Your task to perform on an android device: I want to enhance the last photo taken, so apply the filter to the last photo taken in the Gallery app.
Image 0: 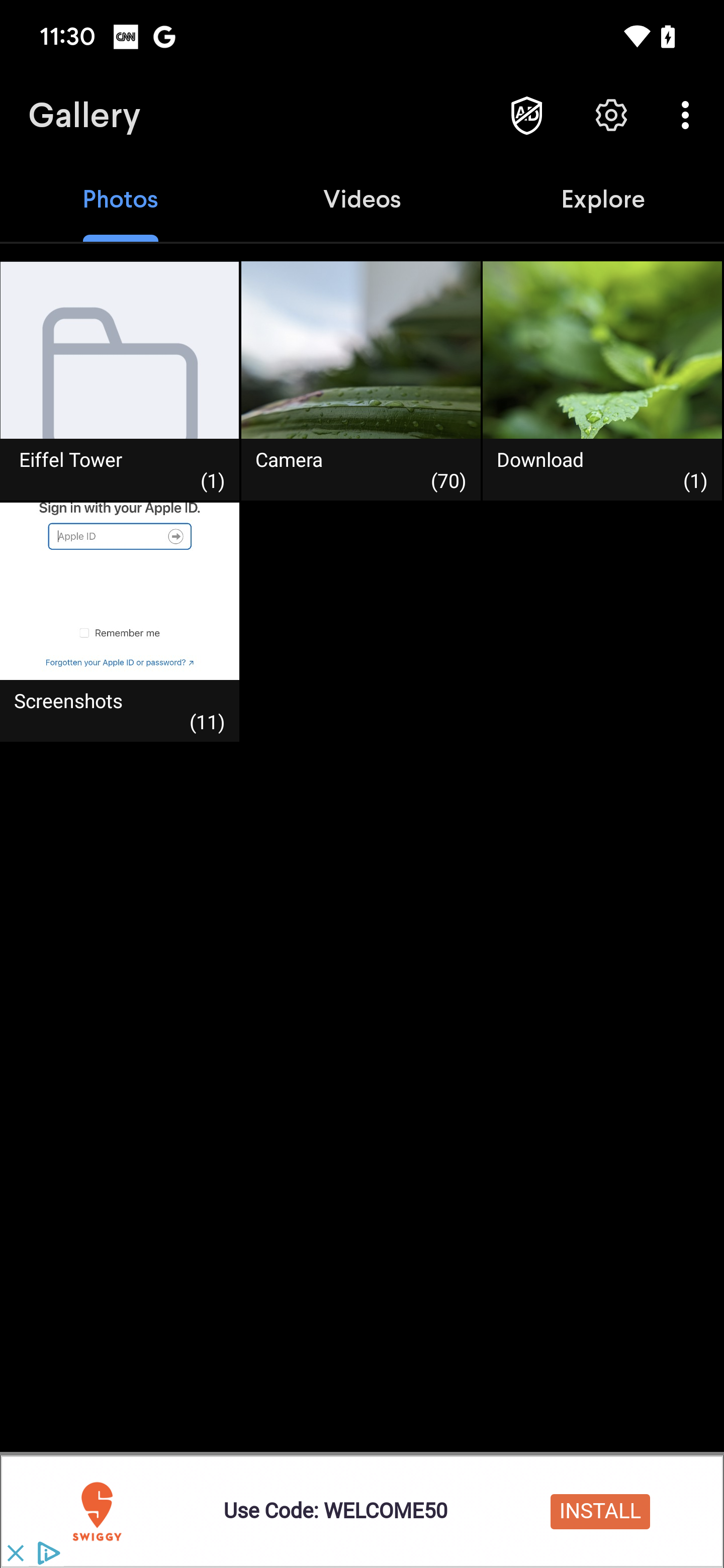
Click on the camera folder 
Step 0: click (298, 334)
Image 2: 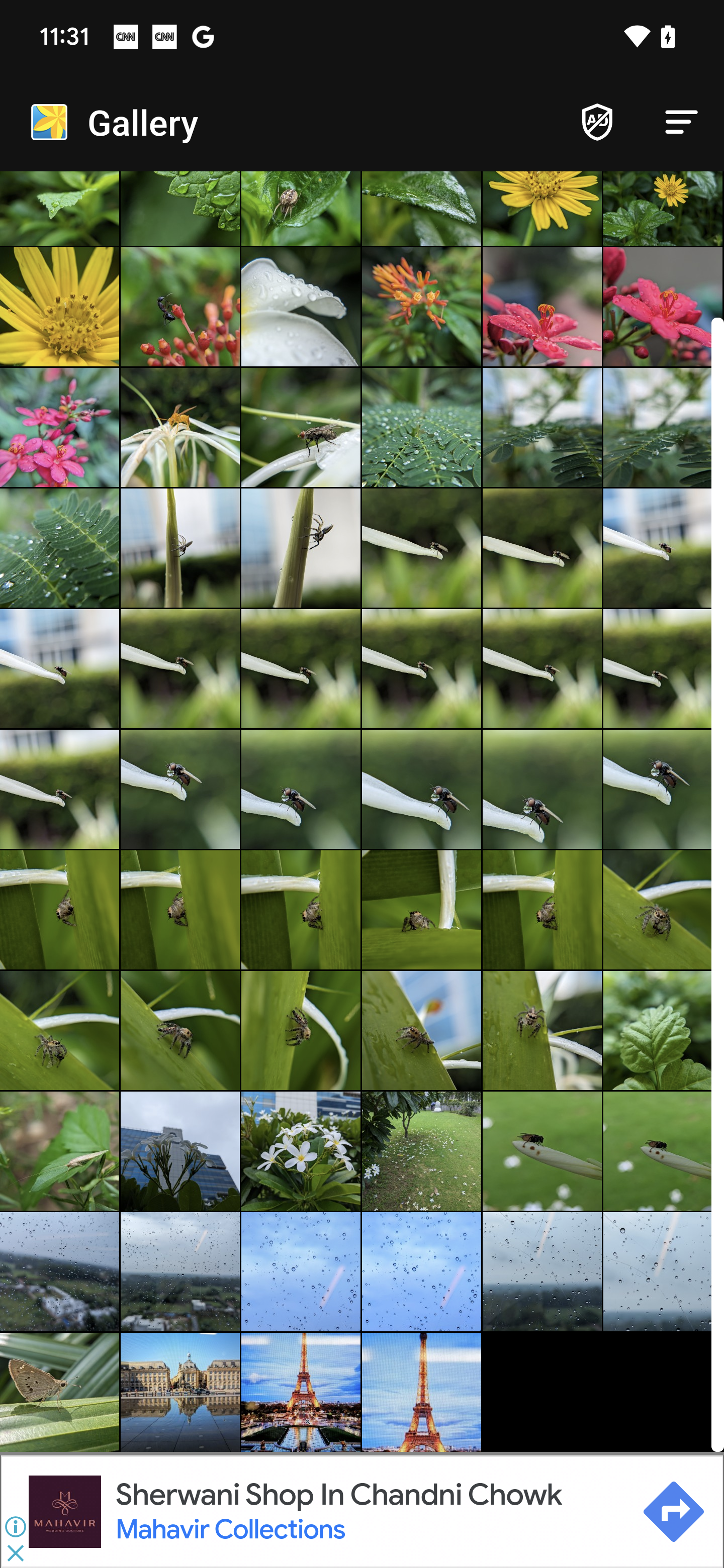
Click on the first image of the Eiffel Tower
Step 2: click (412, 1417)
Image 3: 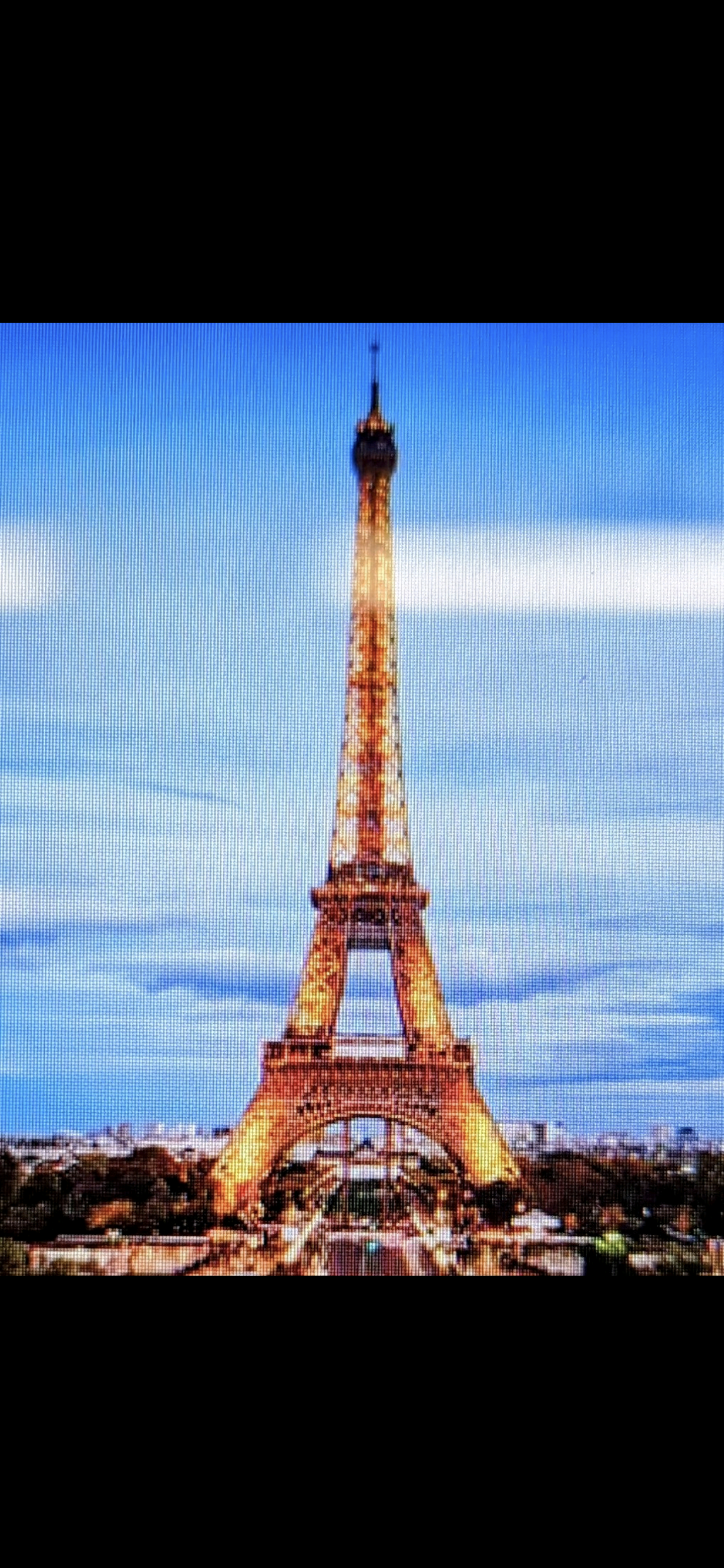
Click on the first image of the Eiffel Tower
Step 3: wait
Image 4: 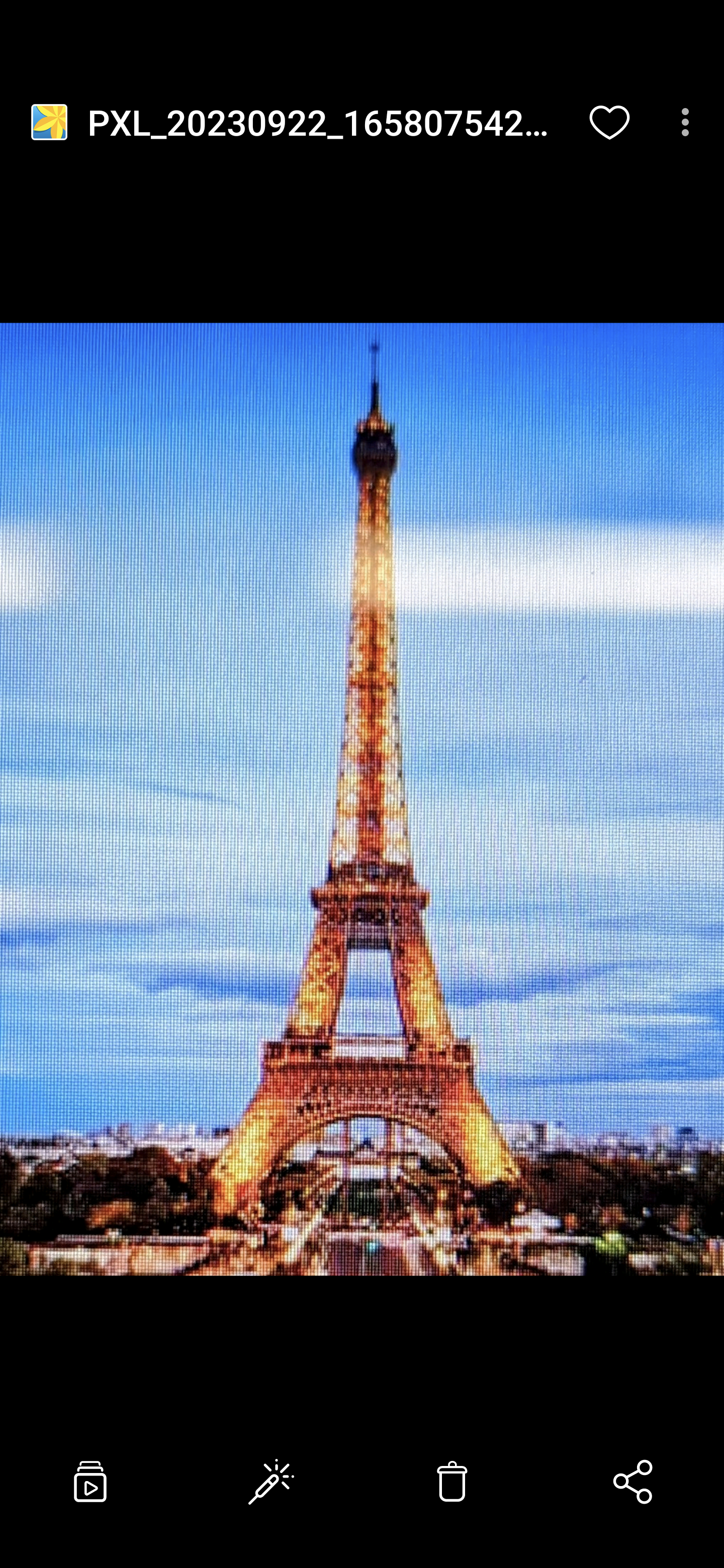
Click on the edit option 
Step 4: click (272, 1476)
Image 5: 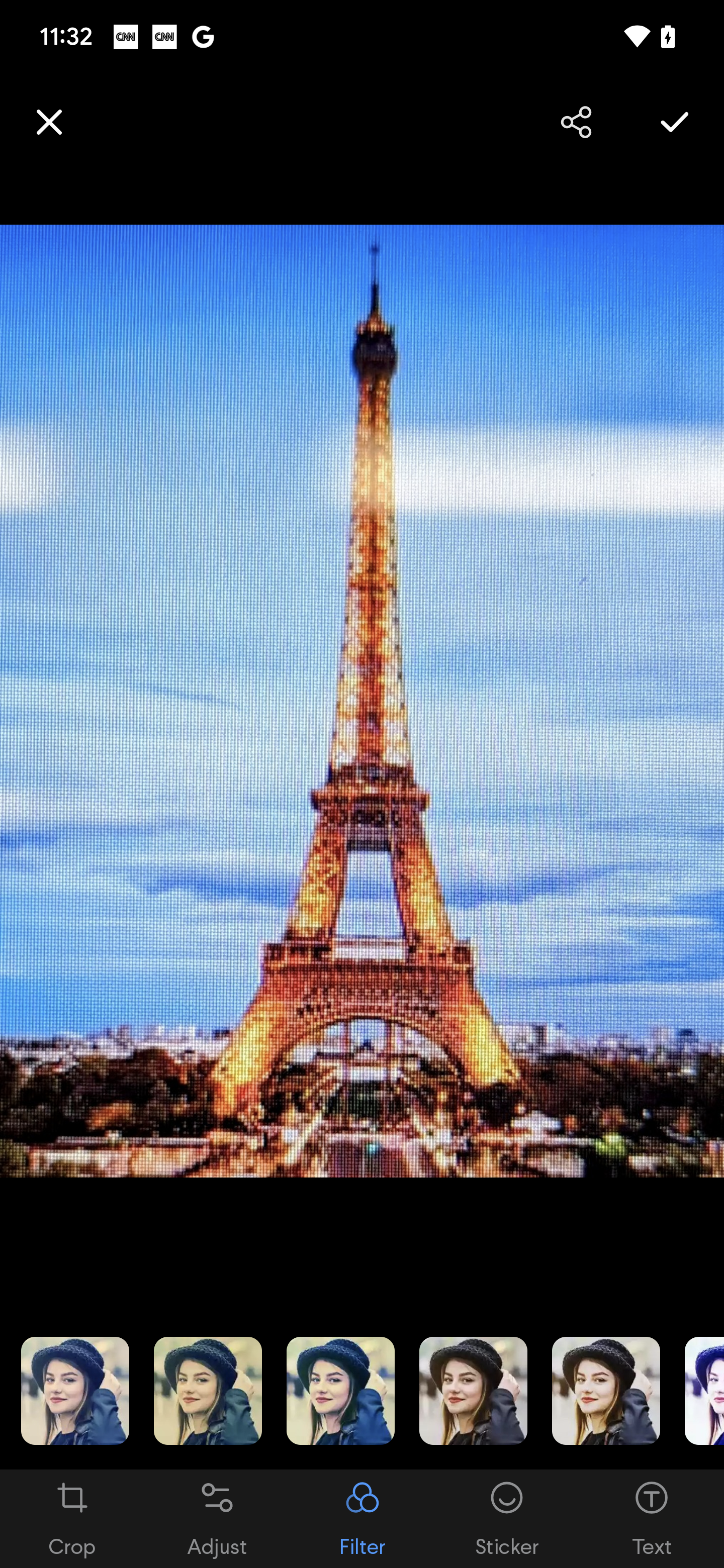
Click on the second filter
Step 5: click (215, 1393)
Image 6: 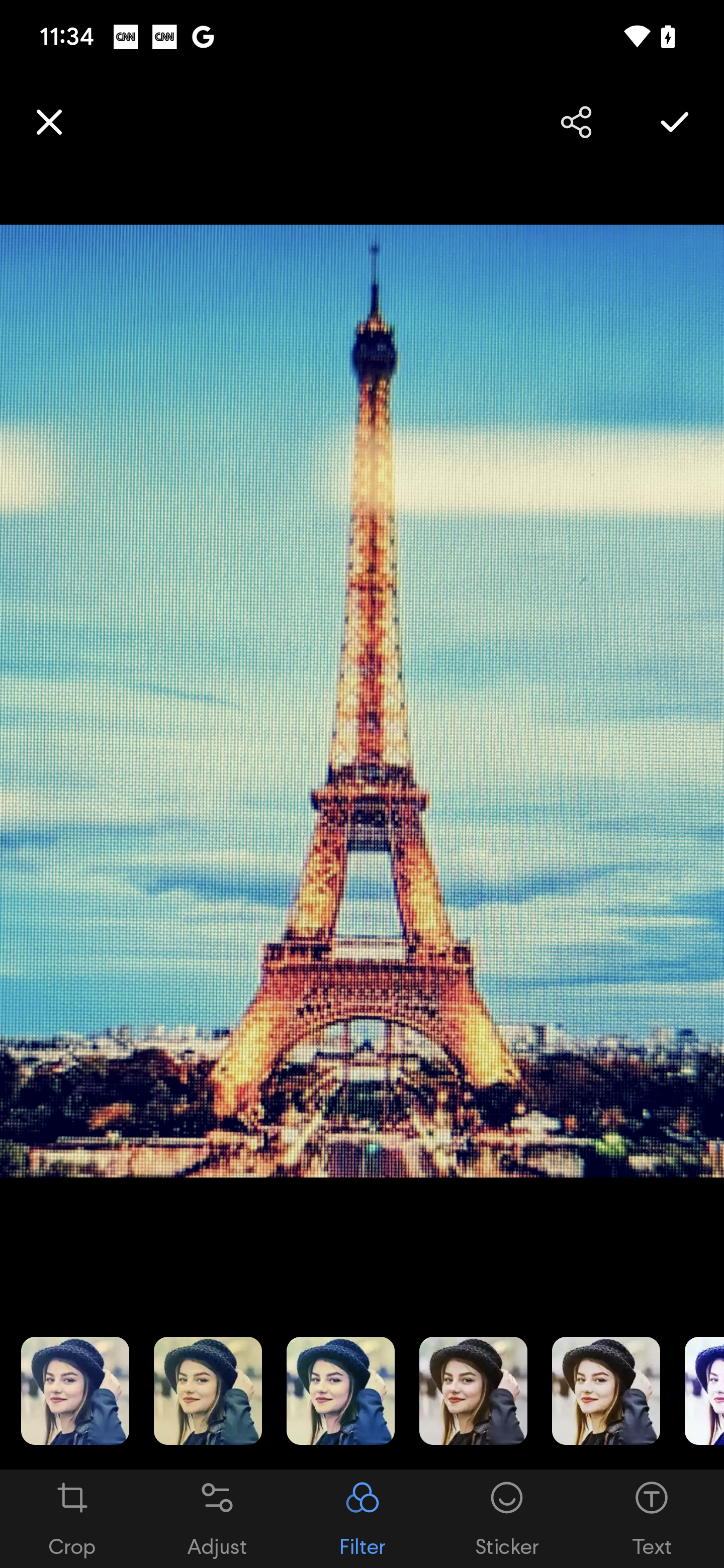
Click on the tick icon at the top right of the screen
Step 6: click (674, 122)